Your task to perform on an android device: I'd want to read about this plant's soil suggestions so it can grow faster in the Plantum app.
Image 0: 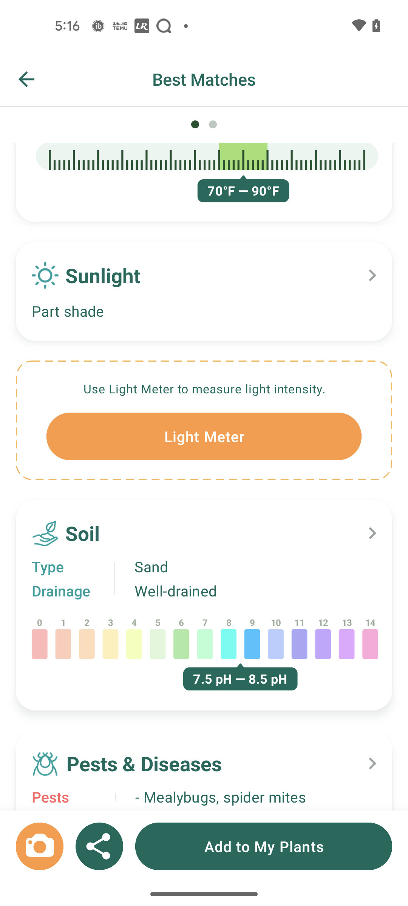
Click on the Soil 
Step 0: click (114, 549)